Your task to perform on an android device: I want to make a playlist called "Naomi ros" that contains all of my favorite music. 
Image 0: 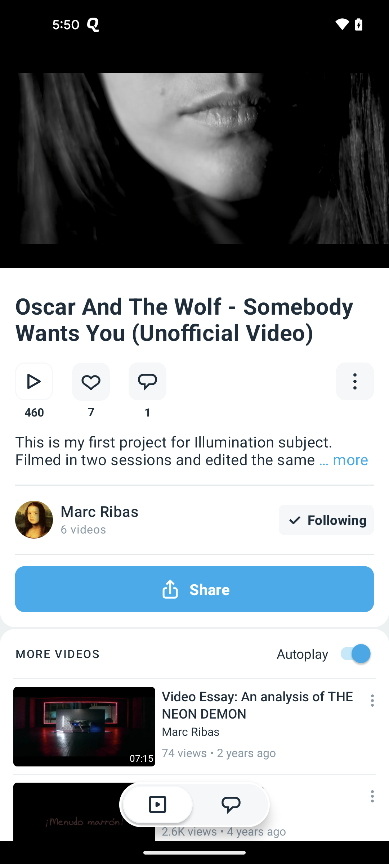
Go back to the previous page
Step 0: press back button
Image 1: 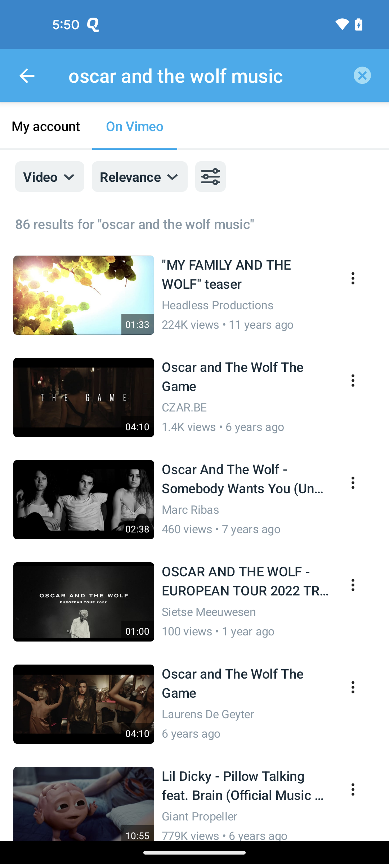
Go back to the previous page
Step 1: press back button
Image 2: 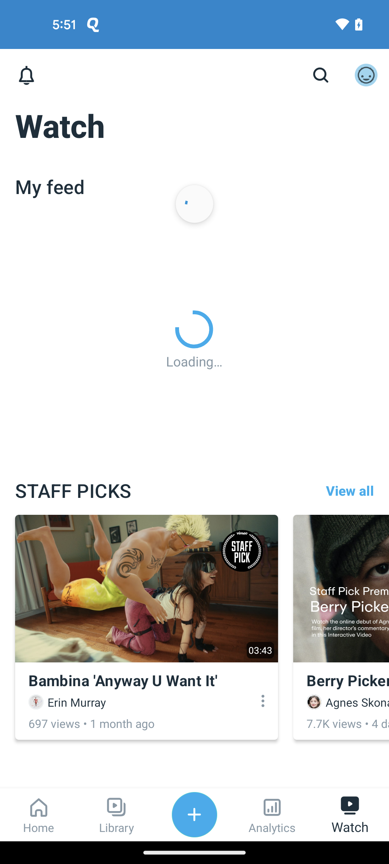
Tap on the library option at the bottom of the screen
Step 2: click (116, 827)
Image 3: 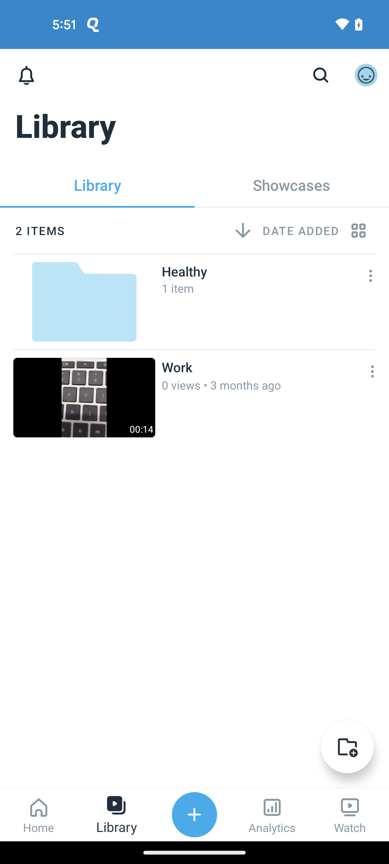
Click on the new folder icon at the bottom right corner of the screen
Step 3: click (347, 747)
Image 4: 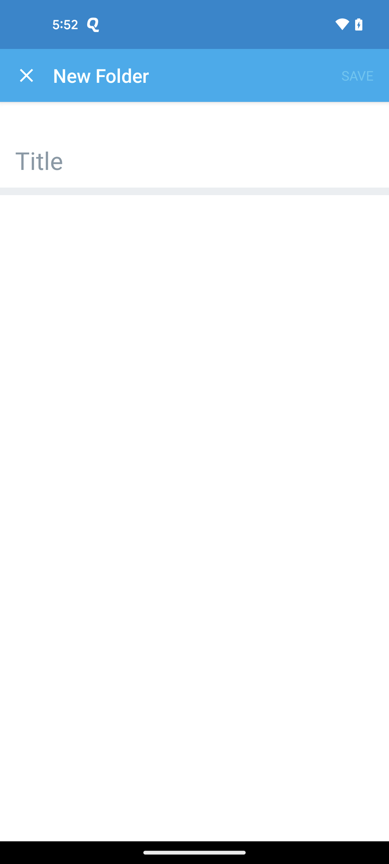
Tap on the title bar
Step 4: click (194, 152)
Image 5: 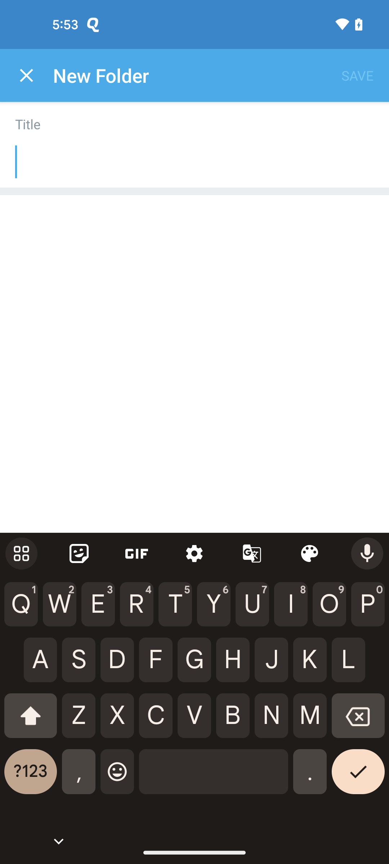
Search for Naomi ros
Step 5: type "Naomi ros"
Image 6: 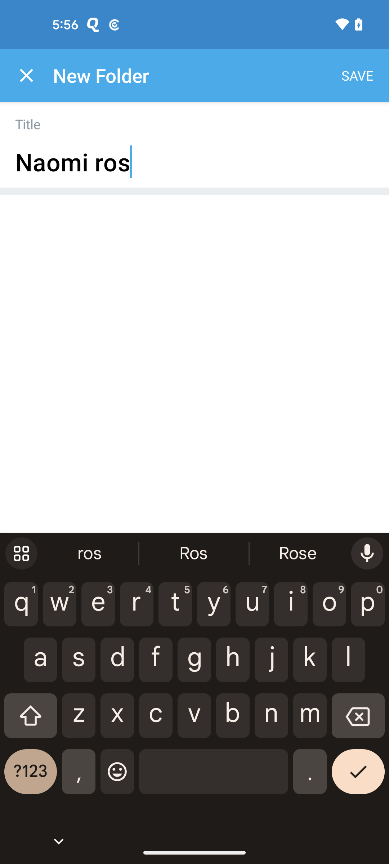
Tap on the tick button at the bottom right corner of the screen
Step 6: click (358, 777)
Image 7: 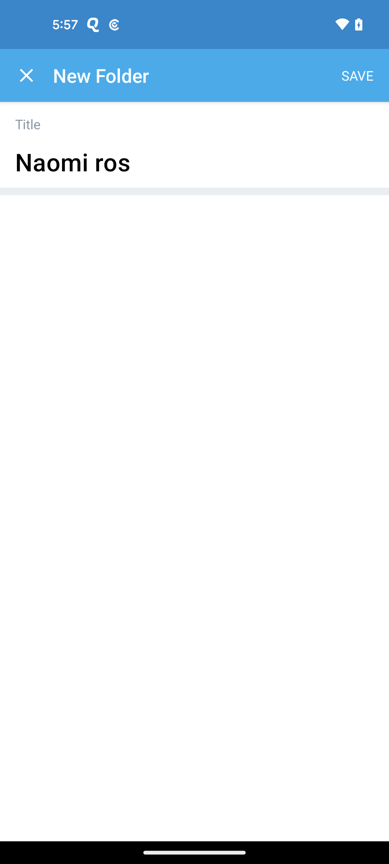
Tap on the save option at the top right corner of the screen
Step 7: click (357, 75)